Your task to perform on an android device: I don't know the recipe Ingredients and cooking methods. I have to buy Recipe Ingredients. Show me the Recipe Ingredients and cooking methods.
Image 0: 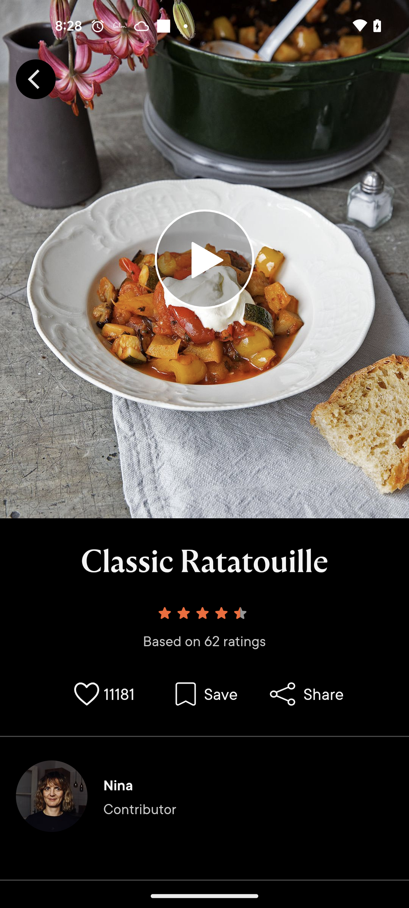
Scroll down to find the Recipe Ingredients
Step 0: scroll down
Image 1: 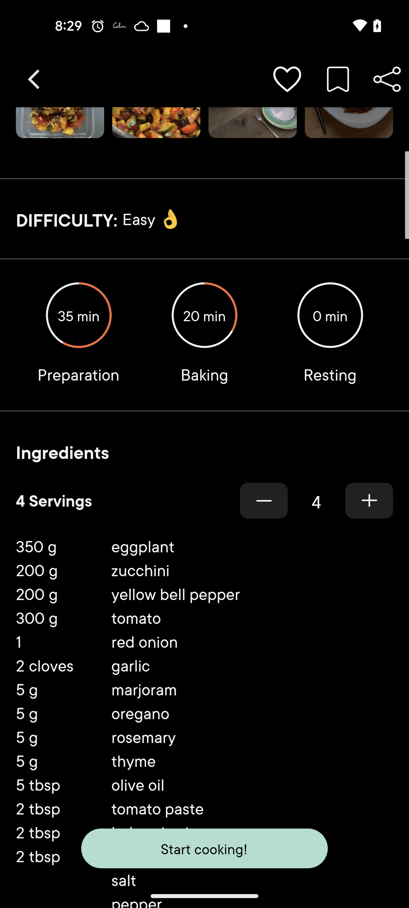
Scroll down to find the Recipe Ingredients
Step 1: scroll down
Image 2: 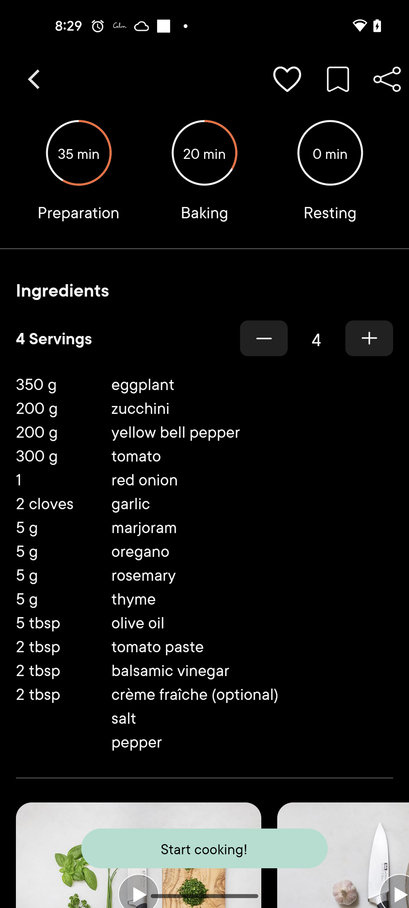
Scroll up to view the full recipe video tutorial 
Step 2: scroll up
Image 3: 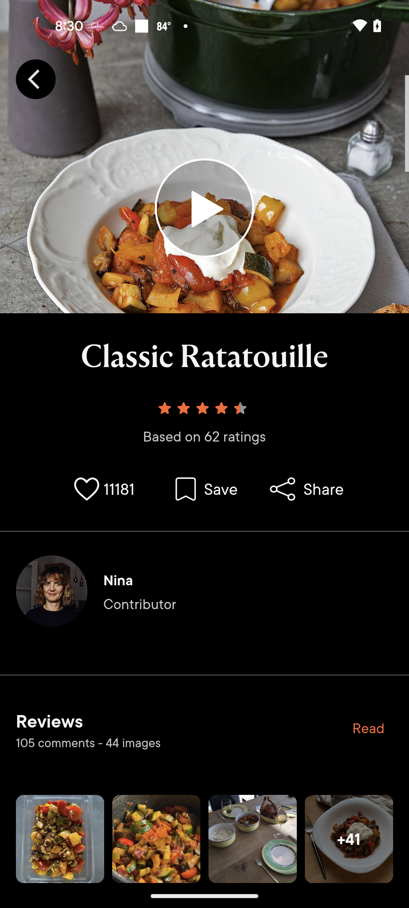
Scroll up to view the full recipe video tutorial 
Step 3: scroll up
Image 4: 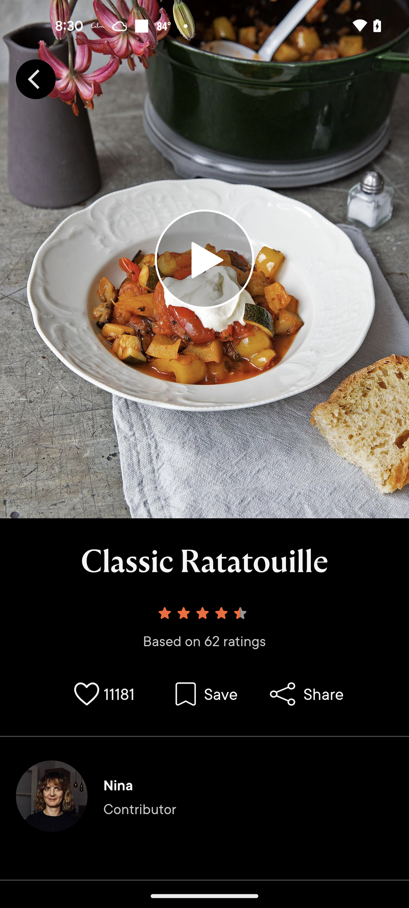
Click on the Play button
Step 4: click (207, 260)
Image 5: 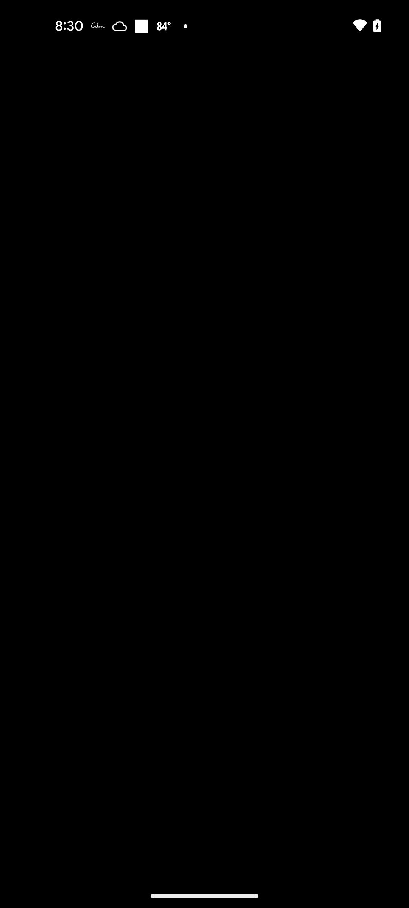
Click on the Play button
Step 5: wait
Image 6: 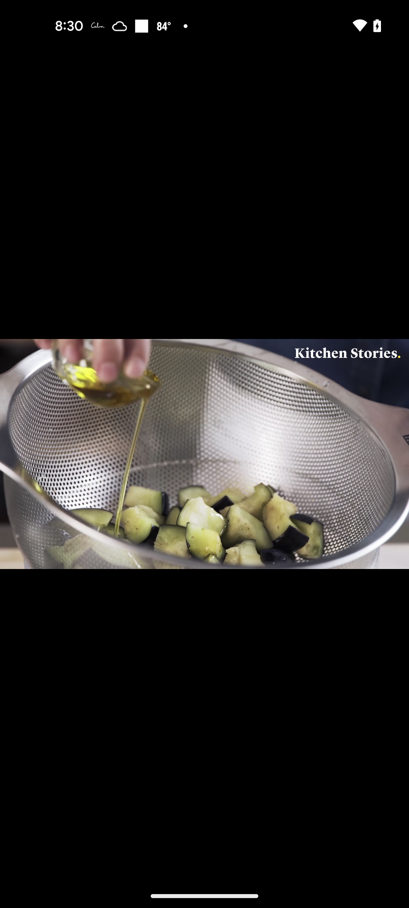
Click on the Play button
Step 6: wait